Your task to perform on an android device: I would like to view all my reminders to keep myself updated on the Schedule Planner app.
Image 0: 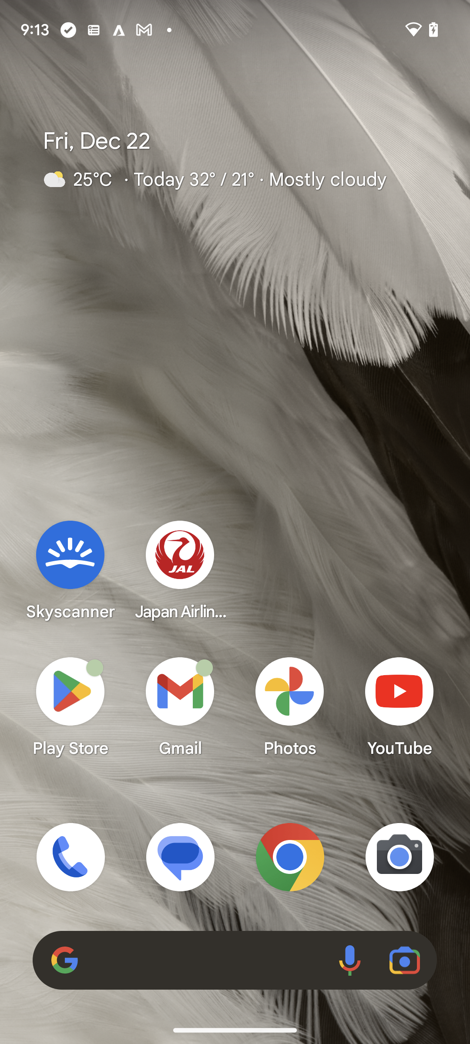
Open Schedule Planner app
Step 0: click (70, 706)
Image 1: 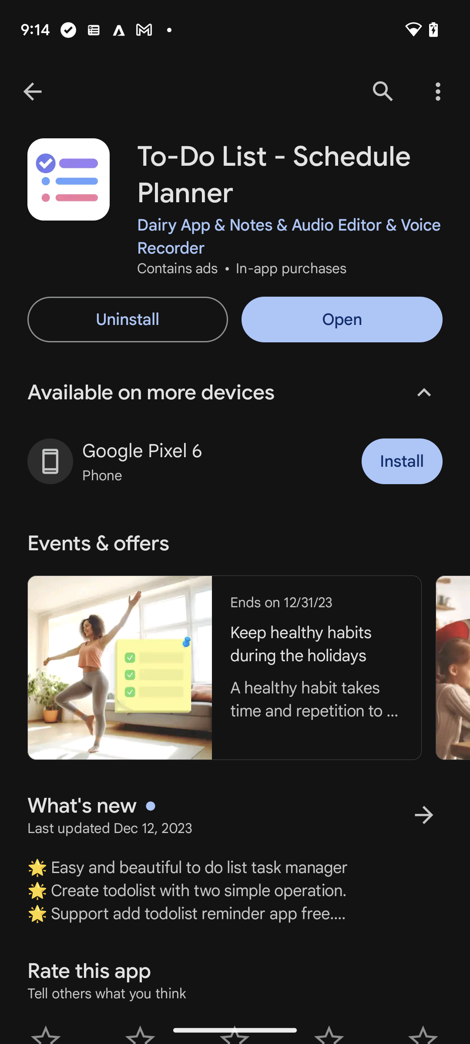
Open Schedule Planner app
Step 1: click (342, 319)
Image 2: 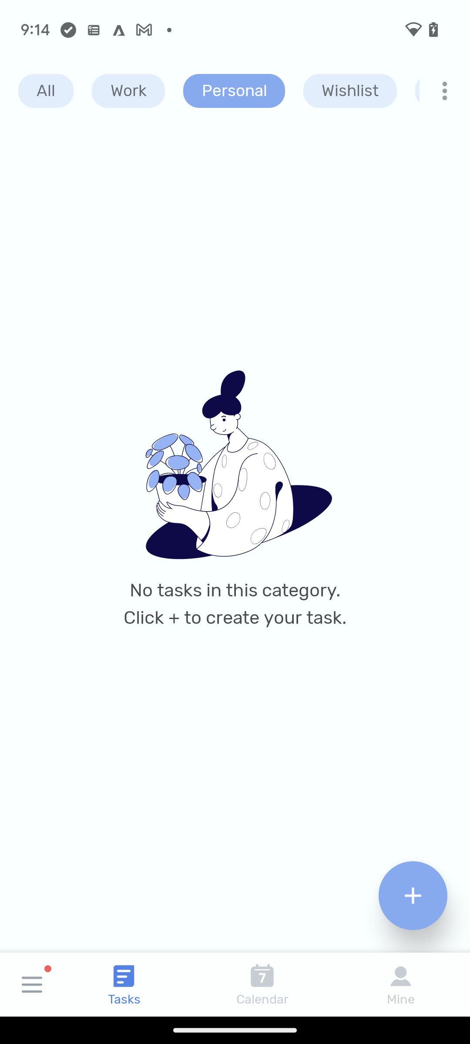
Click on all to view all reminders
Step 2: click (46, 90)